Your task to perform on an android device: On the Banggood app, read reviews of cozy winter hiking shoes in the ratings and reviews section.
Image 0: 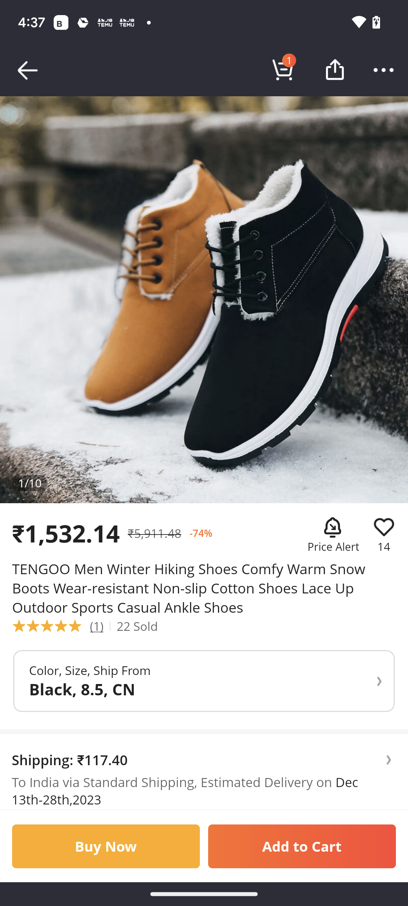
Scroll up to view the ratings and reviews section.
Step 0: scroll down
Image 1: 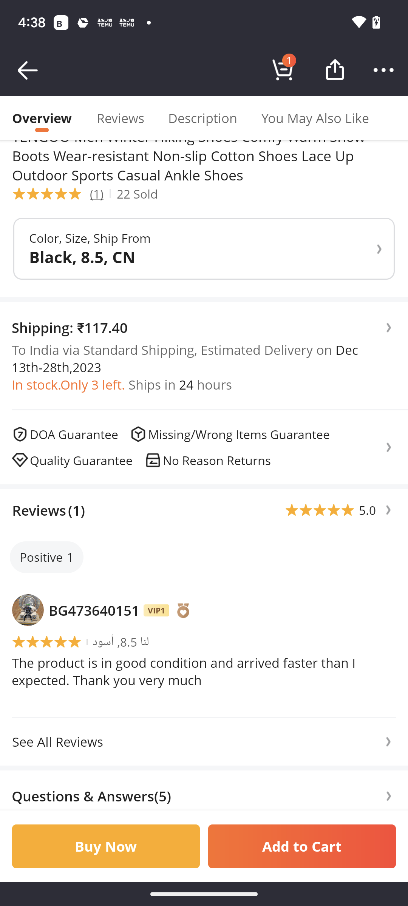
Click on see all reviews in the middle of the screen.
Step 1: click (196, 741)